Your task to perform on an android device: I need to replace the sofa because it's broken, so utilize the Amazon app to look for a 7-seater sofa.
Image 0: 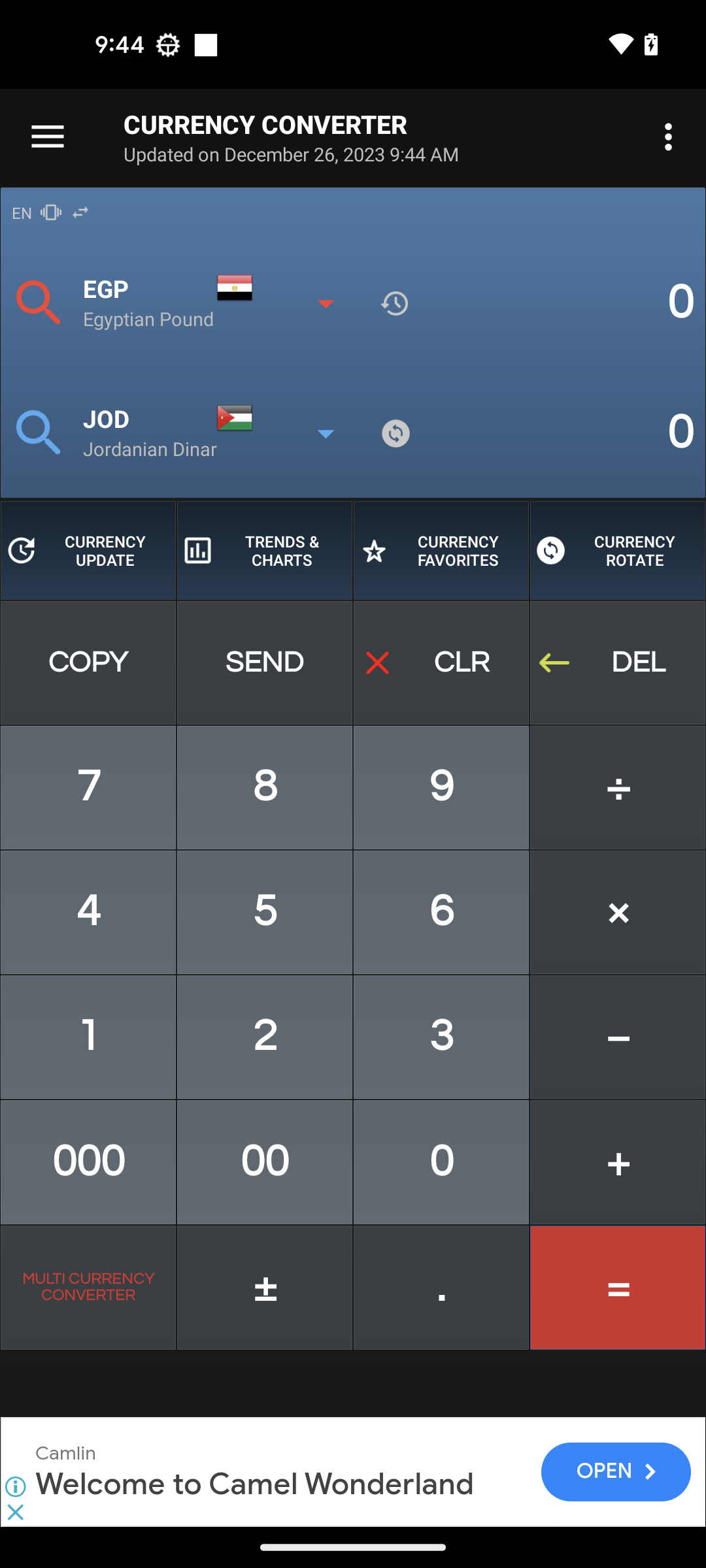
Open the Amazon app
Step 0: open app "Amazon"
Image 1: 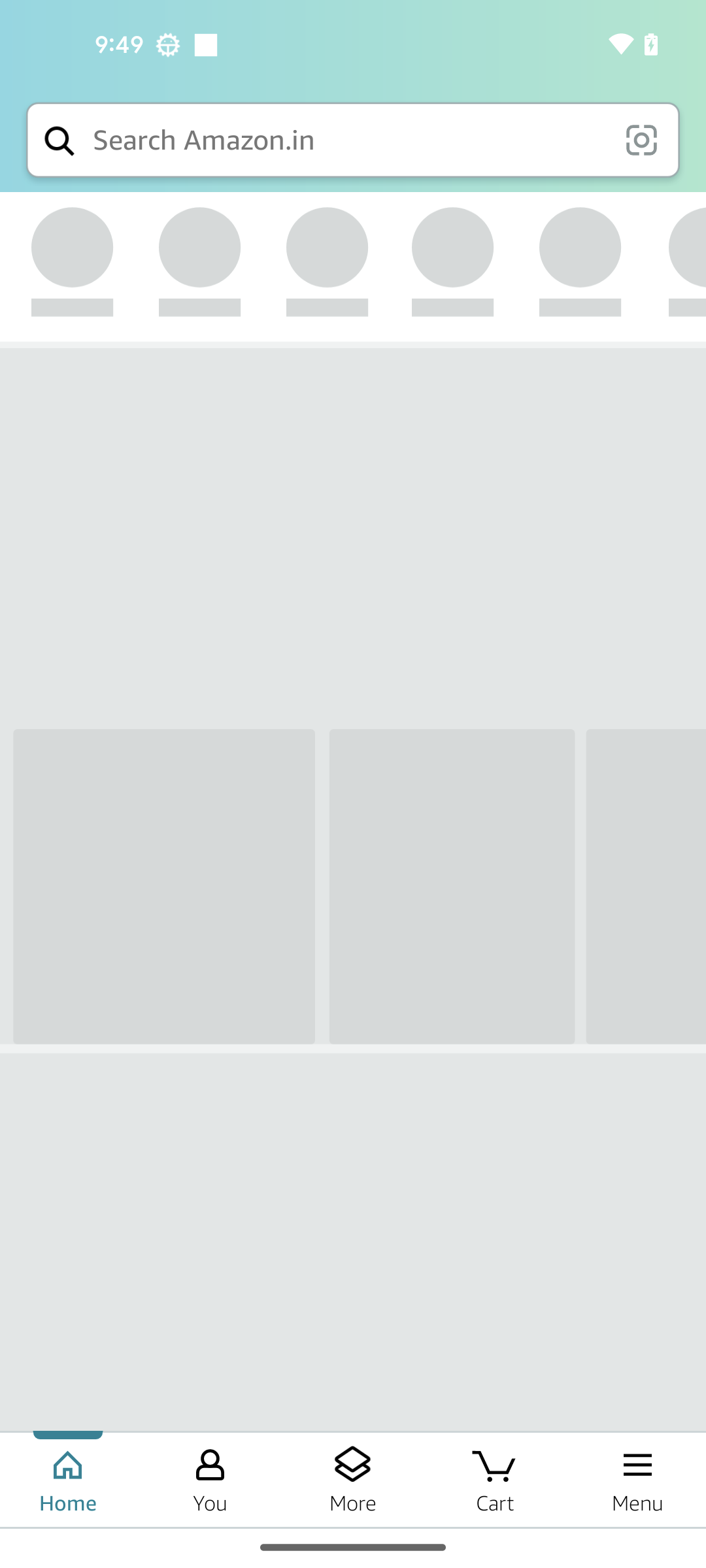
Open the Amazon app
Step 1: wait
Image 2: 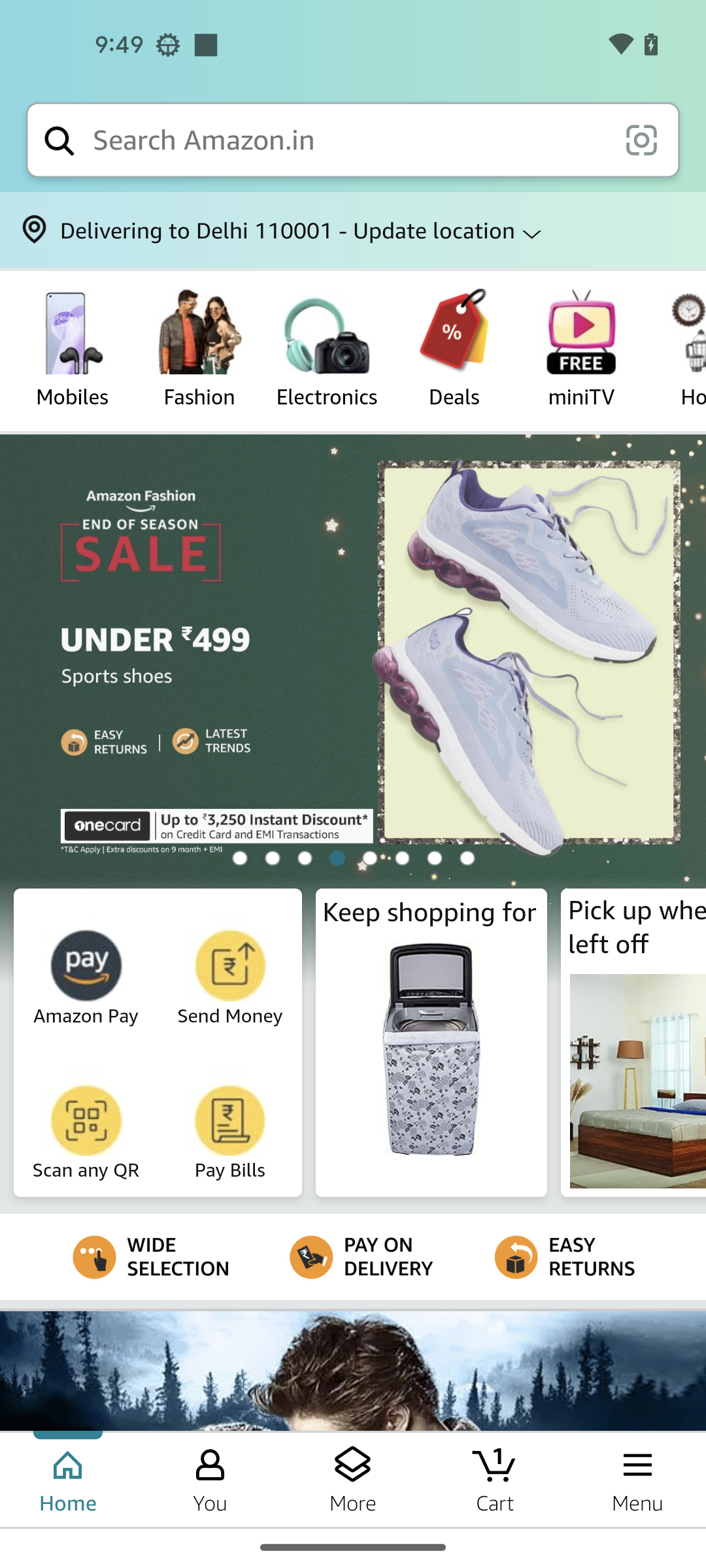
Go to the search bar at the top of the screen
Step 2: click (348, 140)
Image 3: 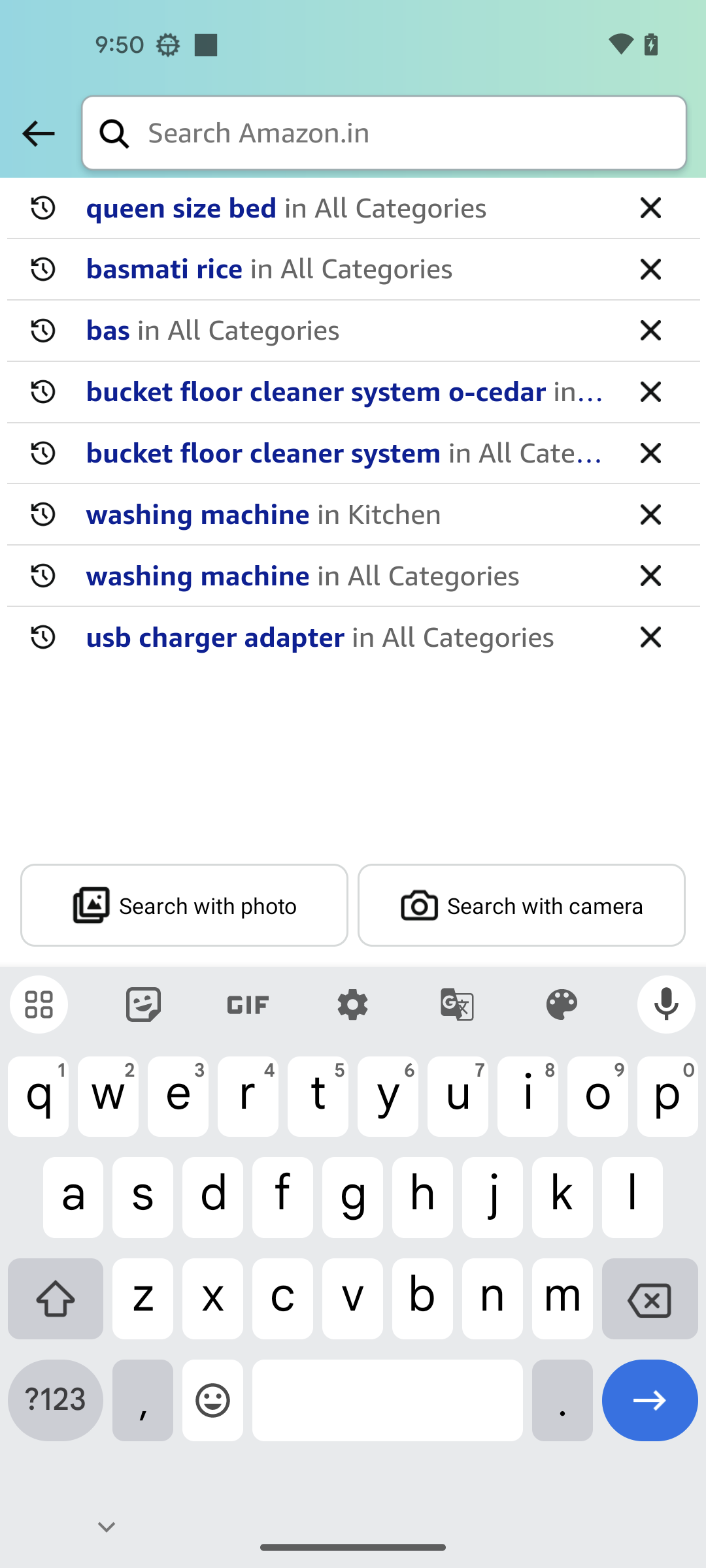
Search for 7 seater sofa
Step 3: type "7 seater sofa"
Image 4: 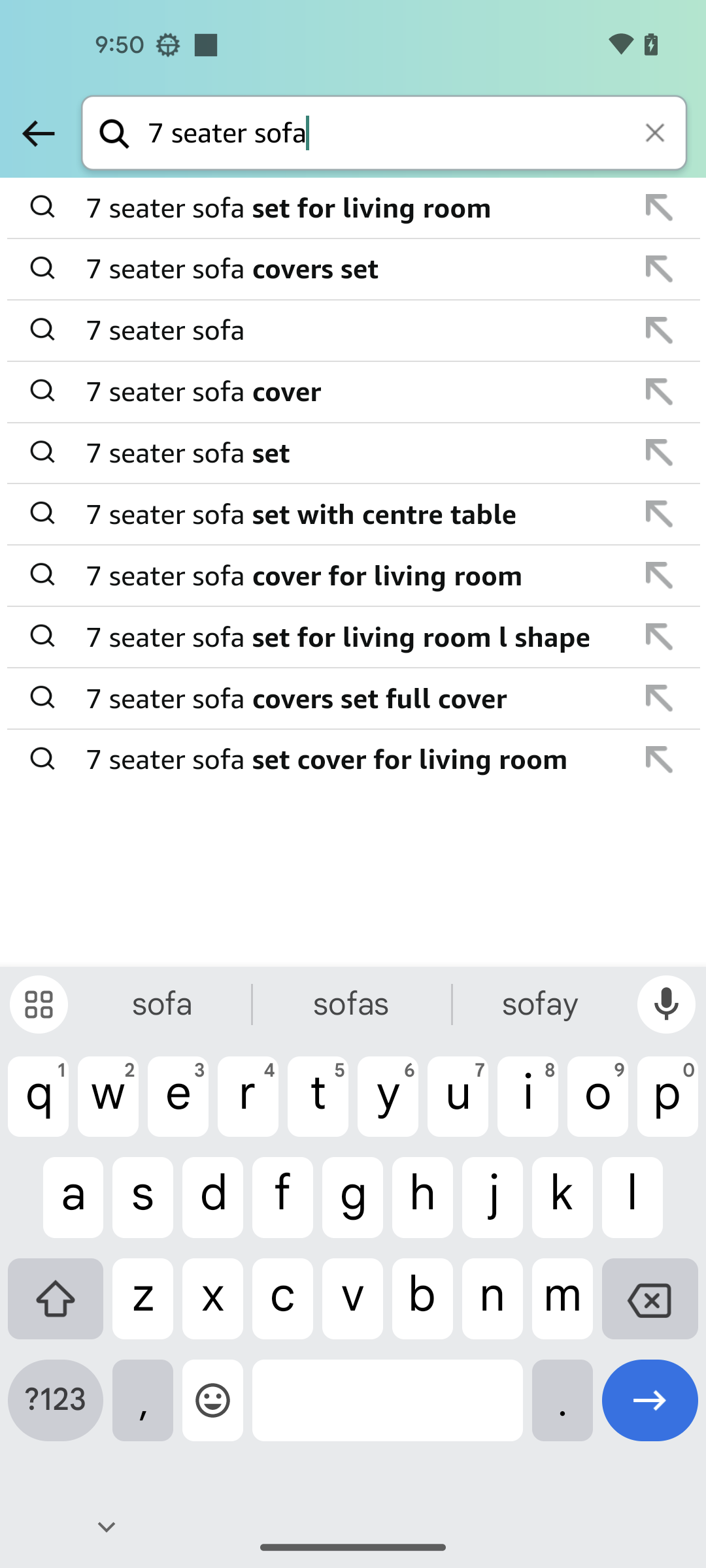
Click on the arrow forward icon button at the bottom right corner of the screen
Step 4: click (650, 1410)
Image 5: 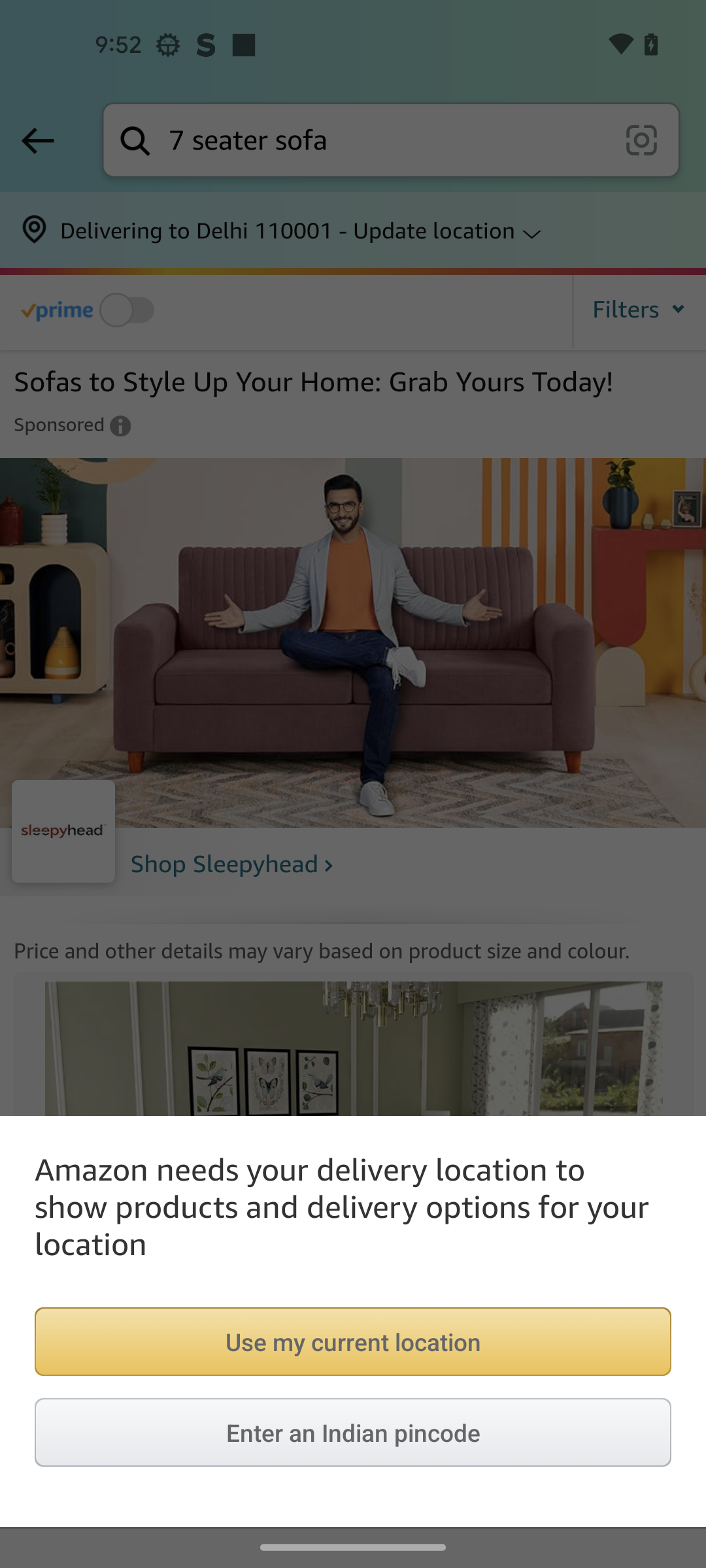
Click on the arrow forward icon button at the bottom right corner of the screen
Step 5: wait